Your task to perform on an android device: I want to read the reviews of the Nike Fly.By Mid 3 shoe in the Nike app.
Image 0: 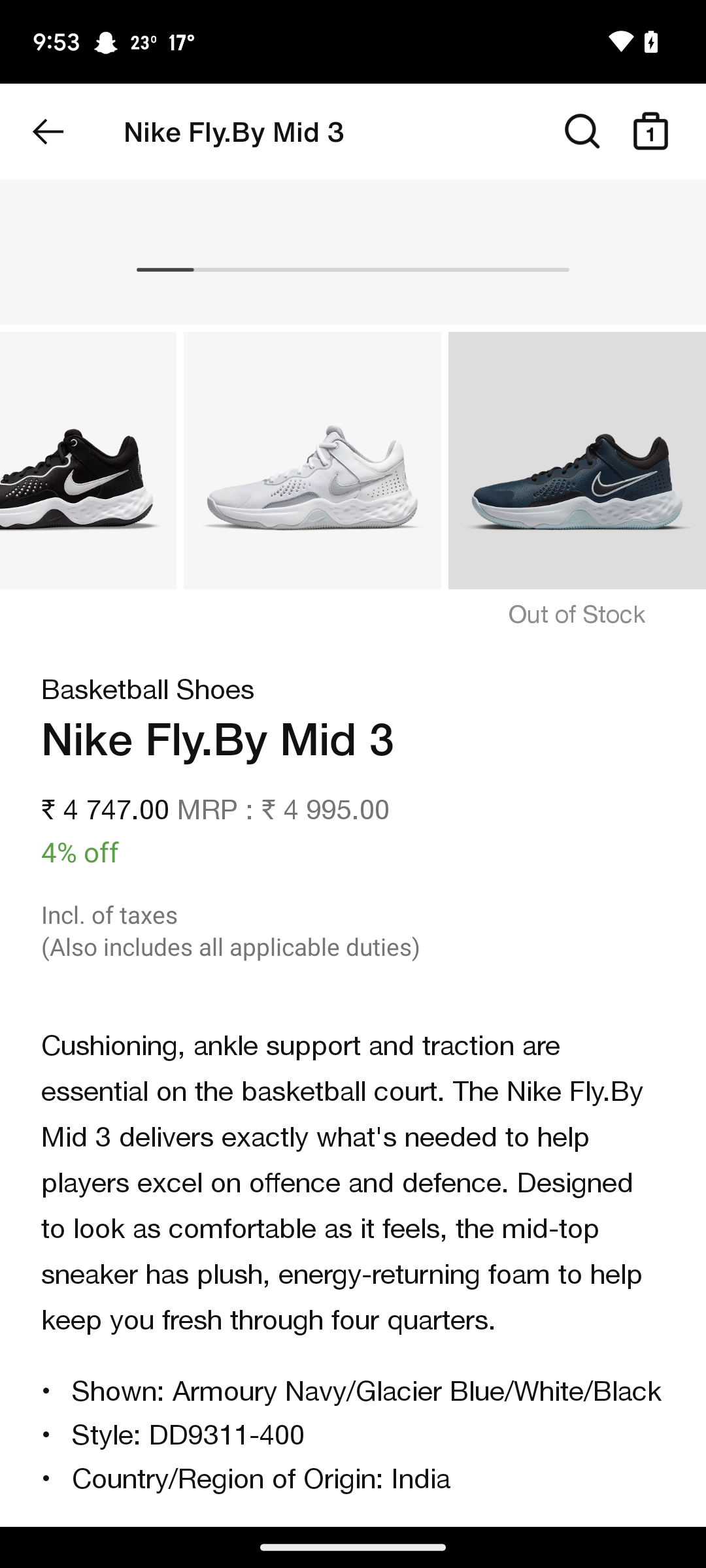
Swipe up to view the reviews section
Step 0: scroll down
Image 1: 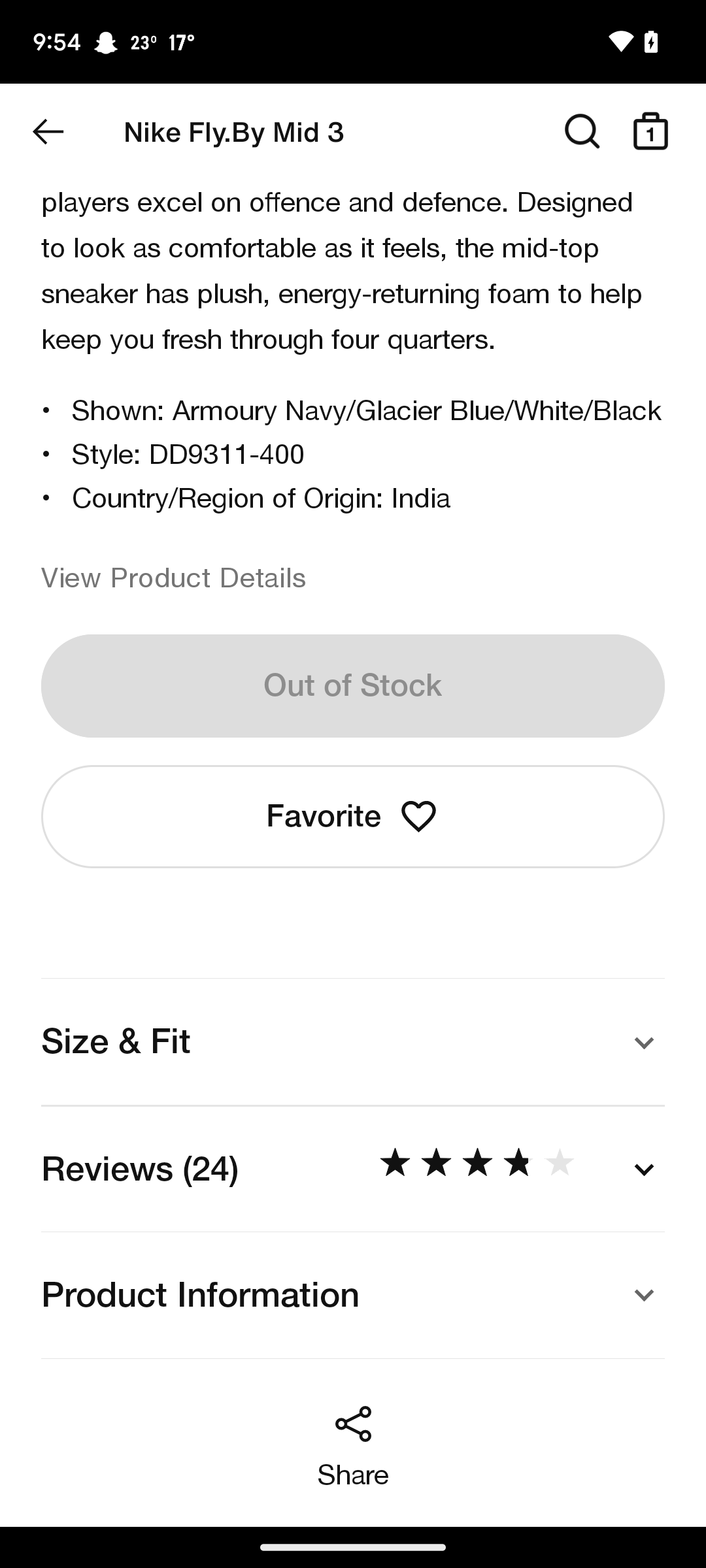
Click on the drop down icon next to the reviews
Step 1: click (644, 1168)
Image 2: 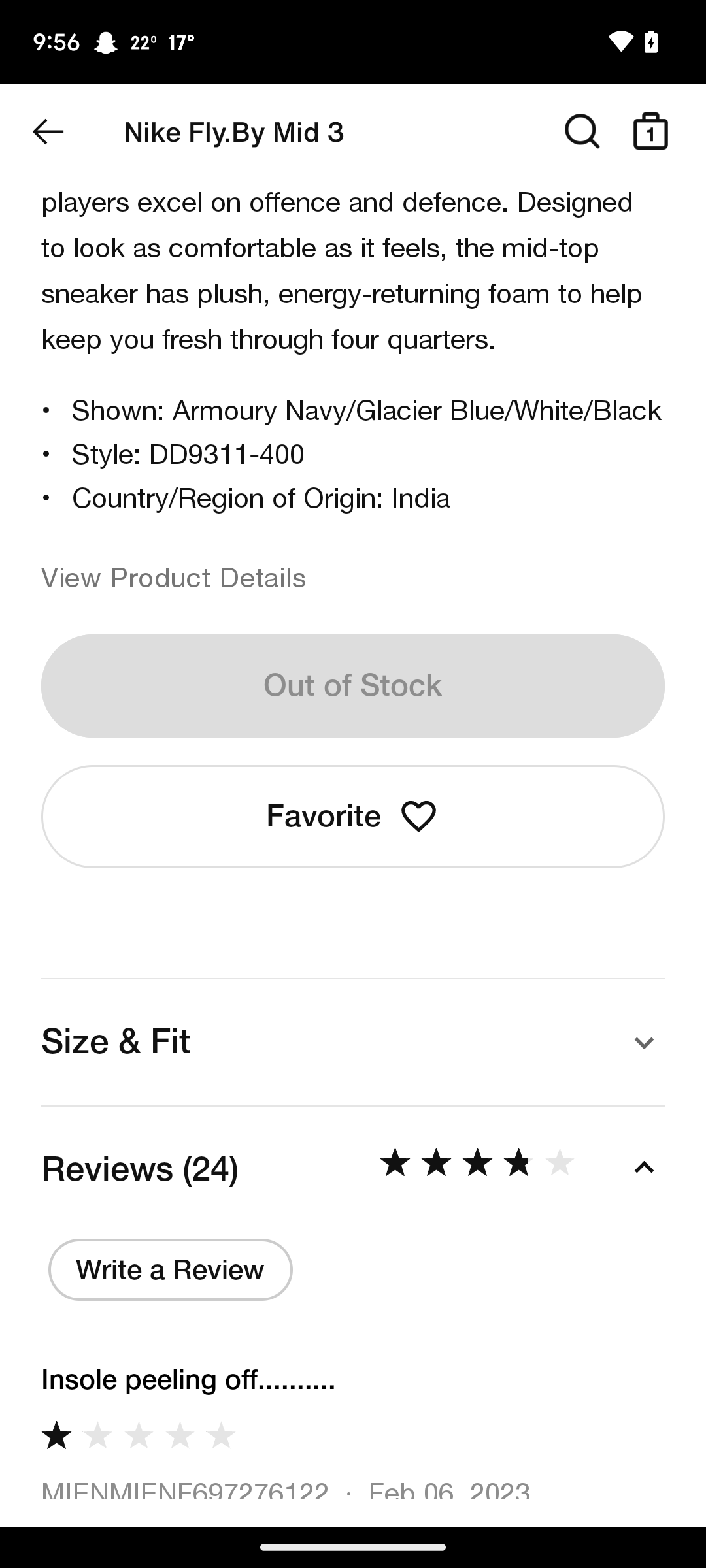
Swipe up to view reviews
Step 2: scroll down
Image 3: 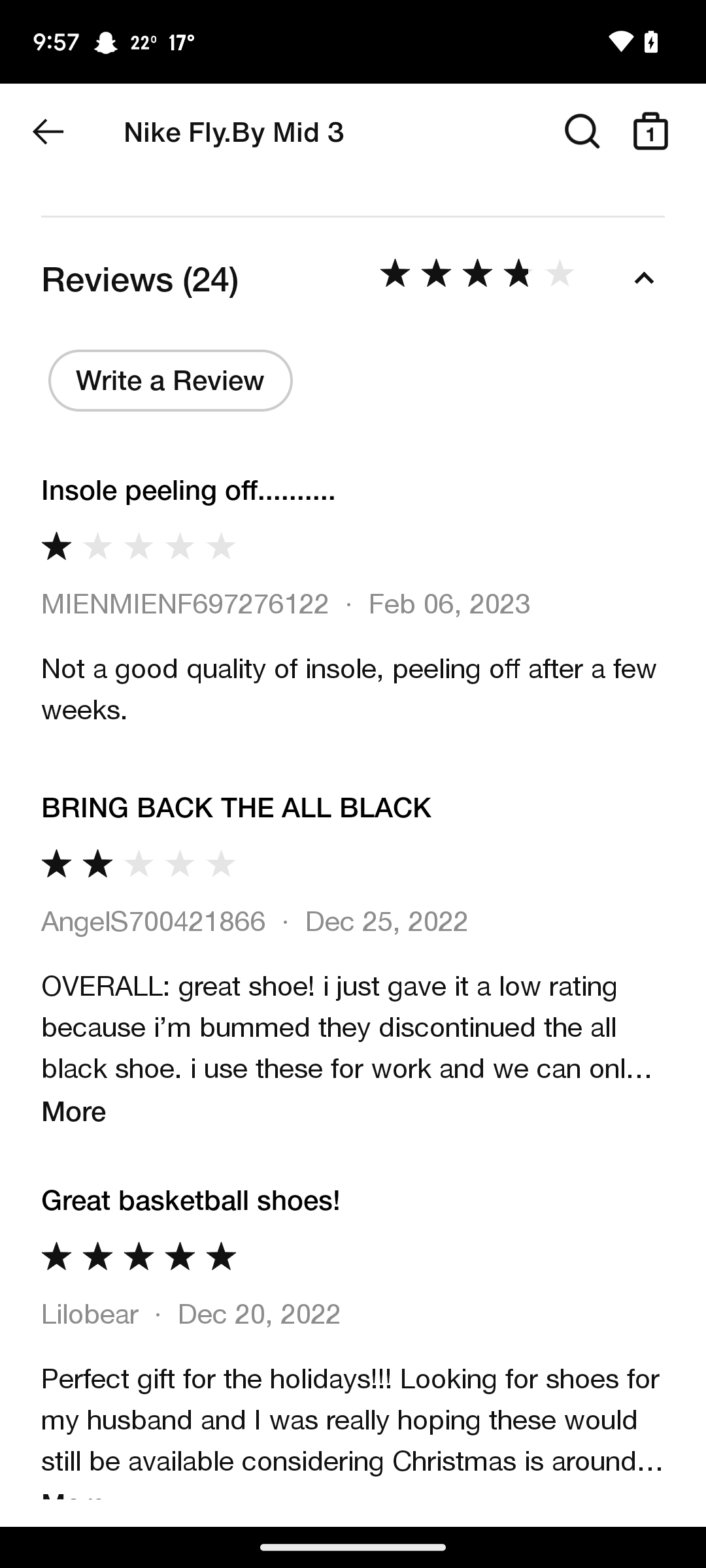
Swipe up to view reviews
Step 3: scroll down
Image 4: 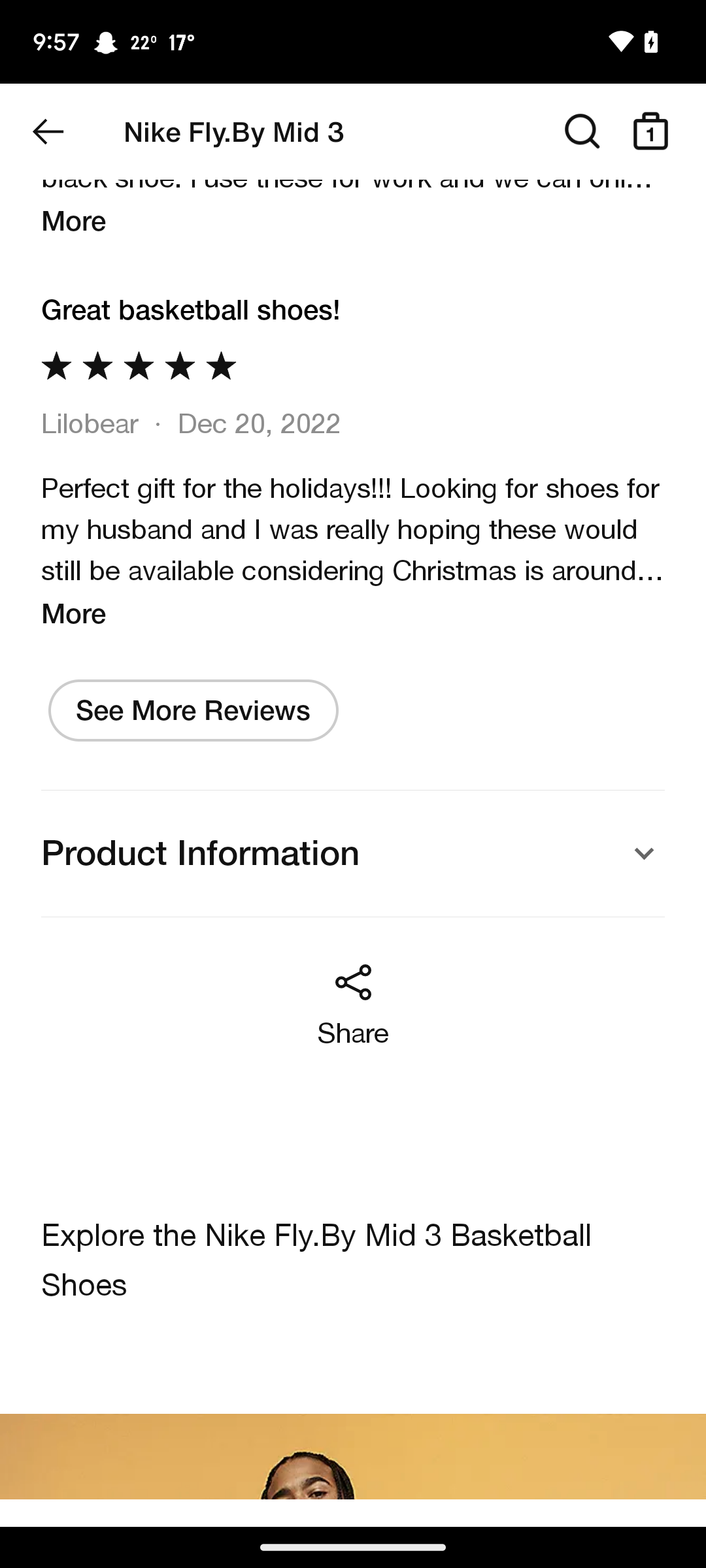
Click on the see more reviews button
Step 4: click (193, 710)
Image 6: 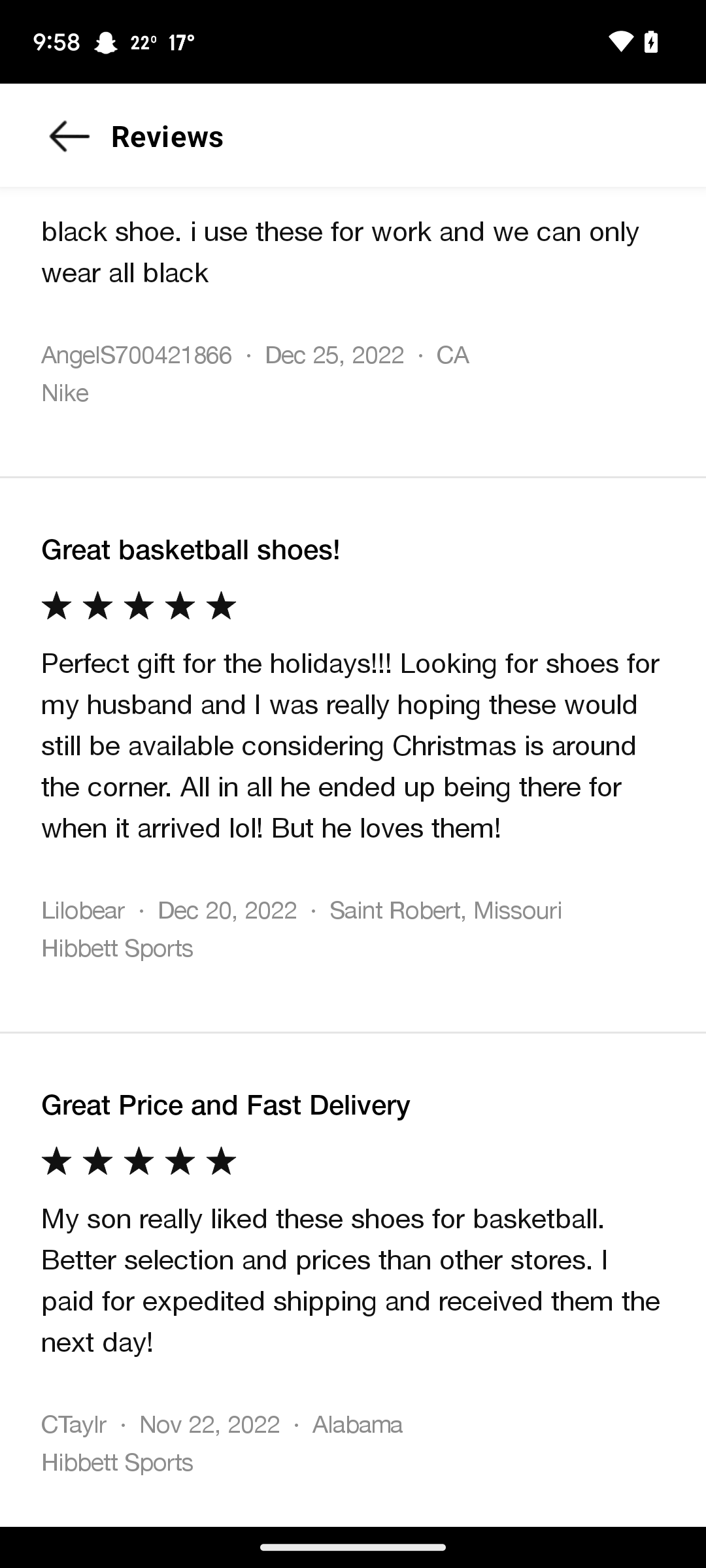
Swipe up to view the reviews
Step 6: scroll down